Your task to perform on an android device: Open the Supercook app & search for the Corn Tortillas recipe
Image 0: 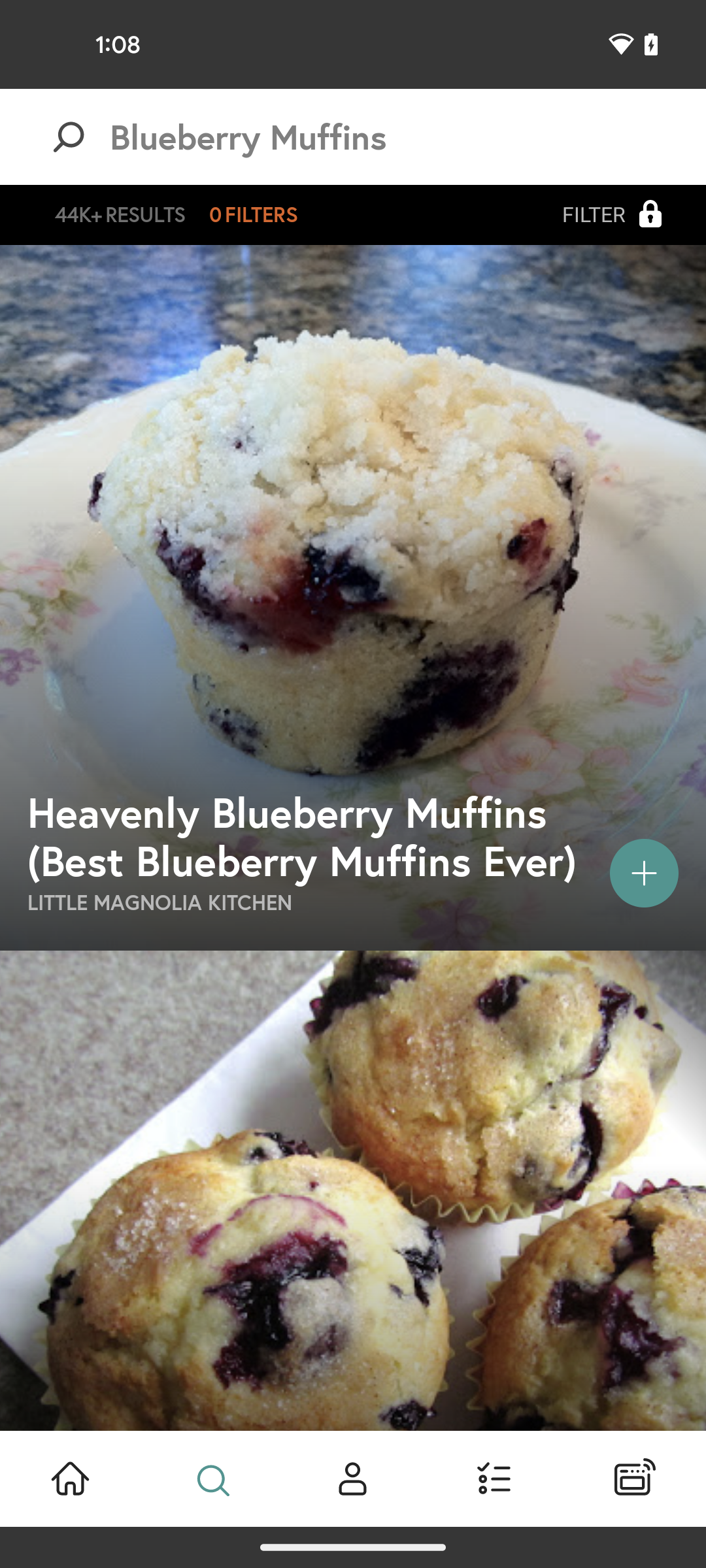
open the Supercook app
Step 0: open app "Supercook"
Image 1: 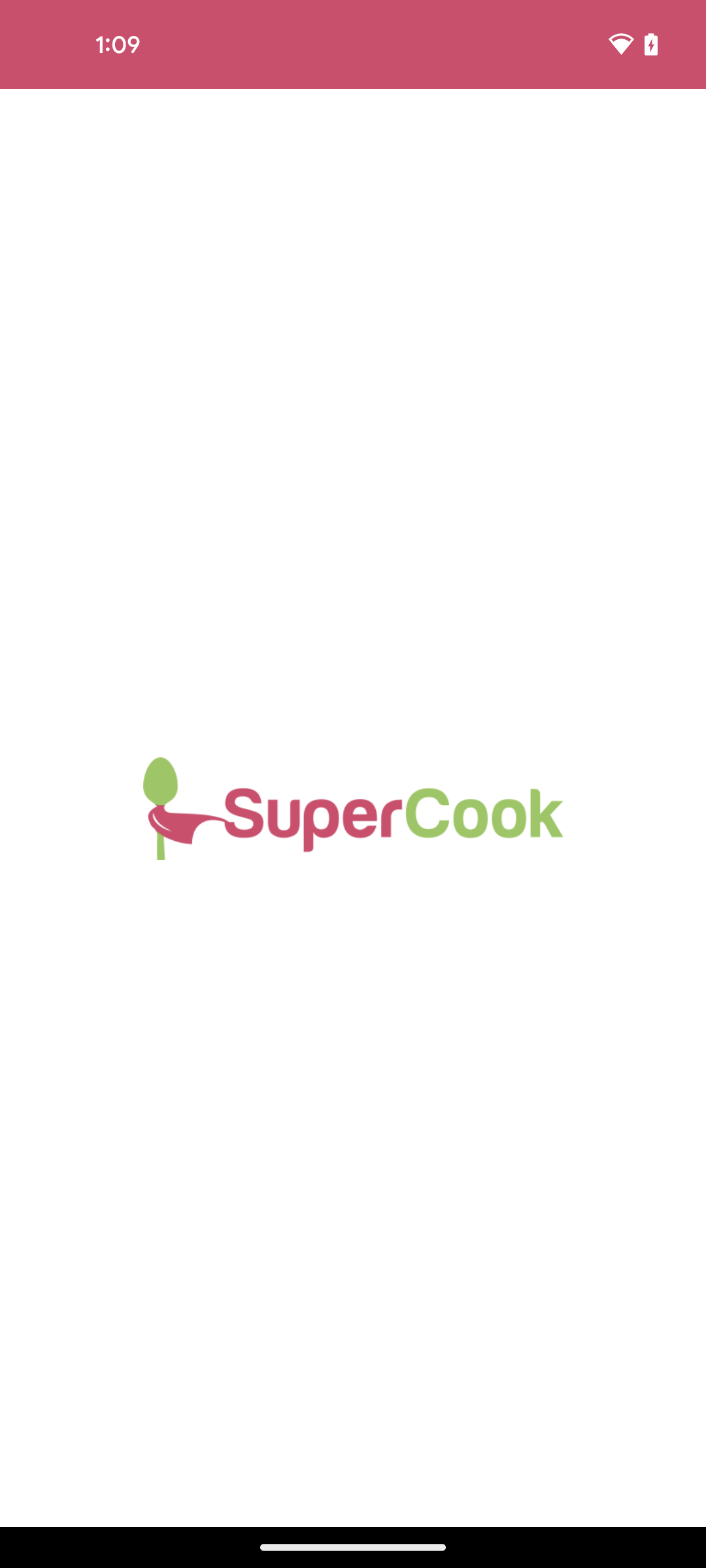
open the Supercook app
Step 1: wait
Image 2: 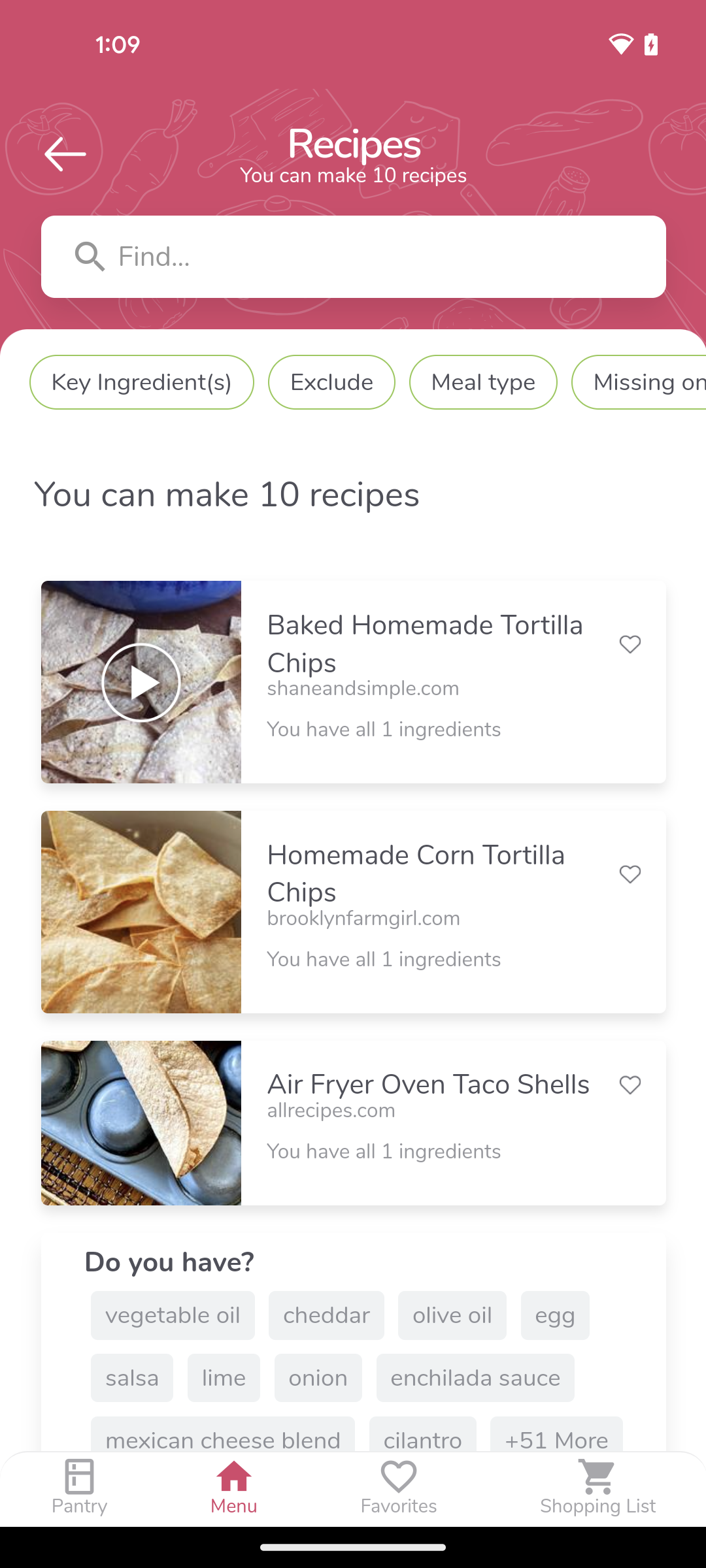
click on the search bar at the top of the screen
Step 2: click (377, 257)
Image 3: 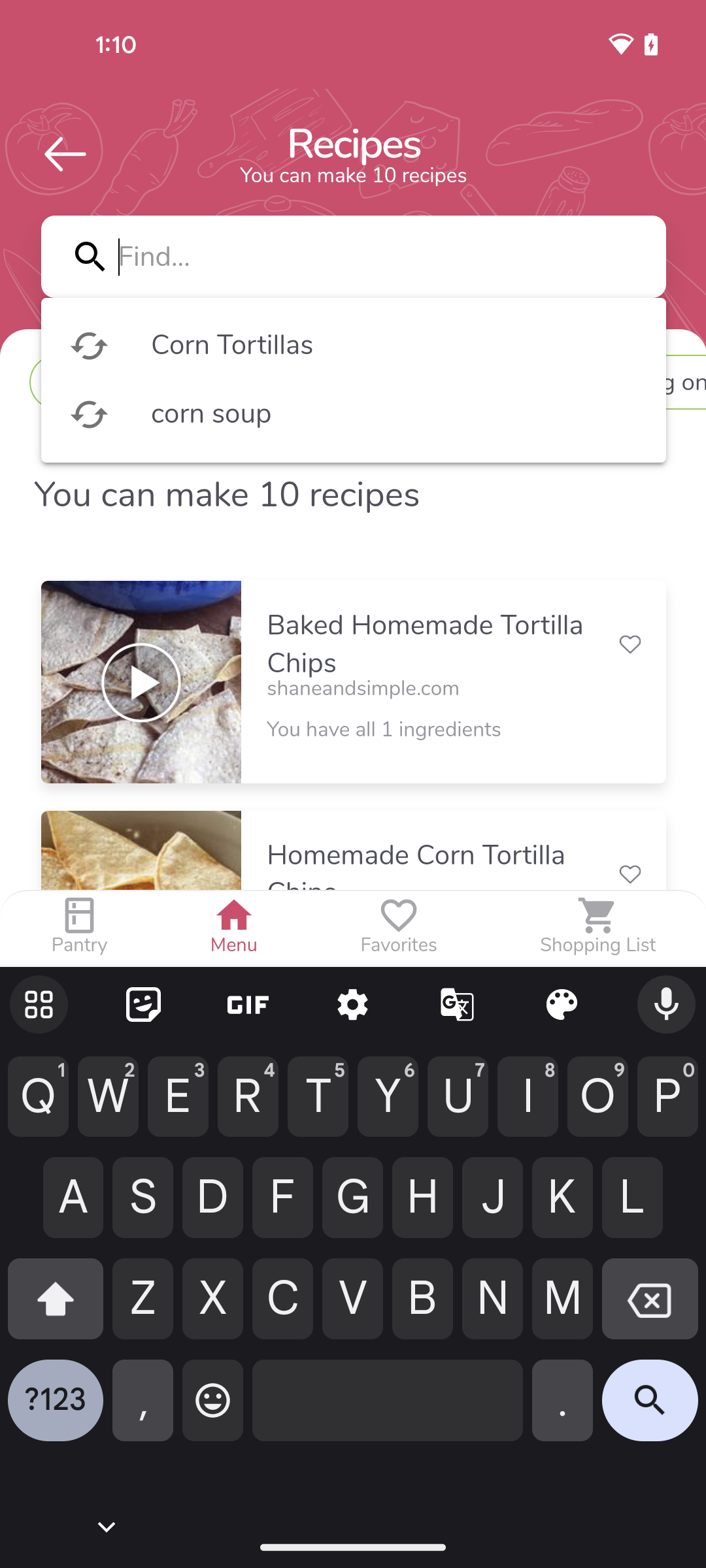
enter the recipe name
Step 3: type "Corn Tortillas"
Image 4: 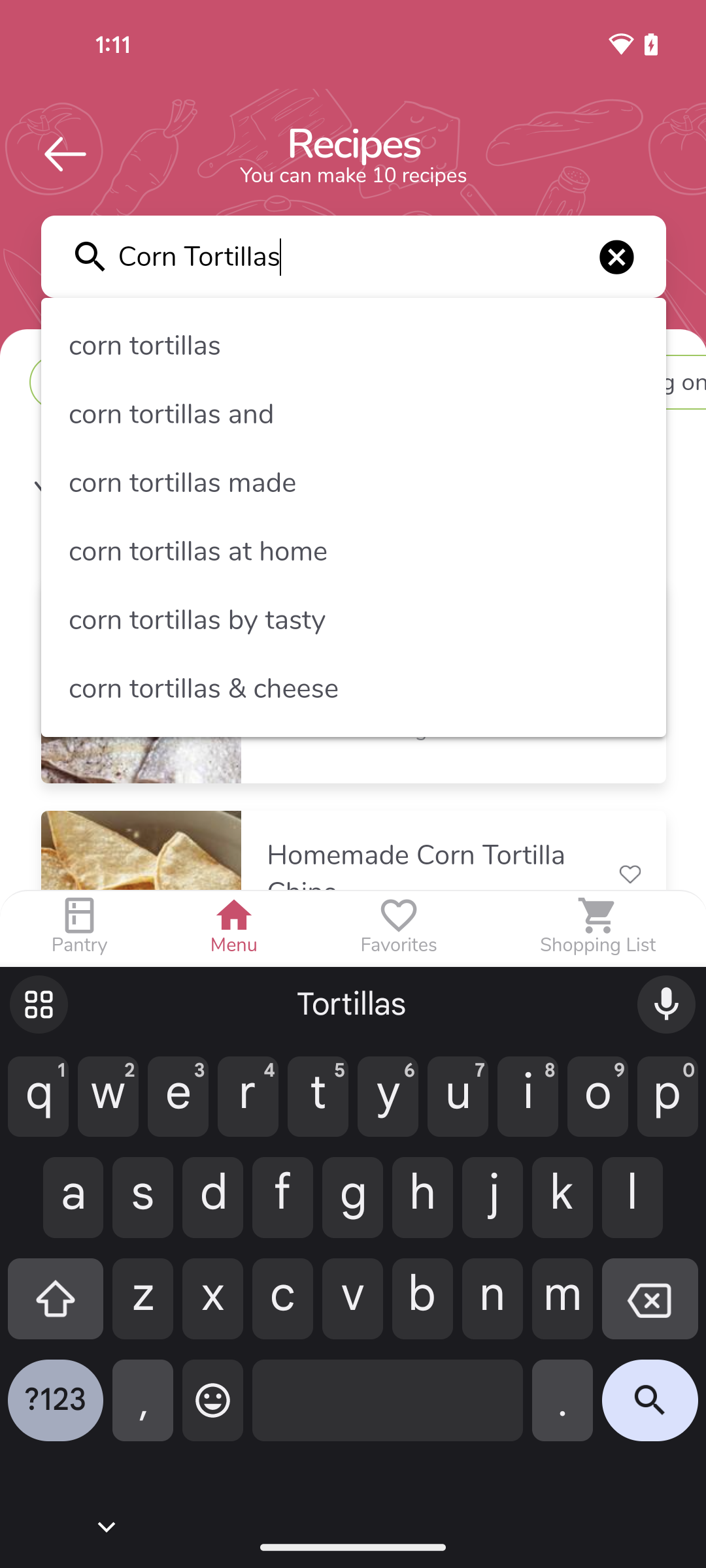
click on the search icon at the bottom right corner of the screen
Step 4: click (650, 1410)